Your task to perform on an android device: I am all set to get the casual shoes, but I may not get the shoes in the size that I fit. Look for casual shoes with a shoe size of 8 in the Flipkart app.
Image 1: 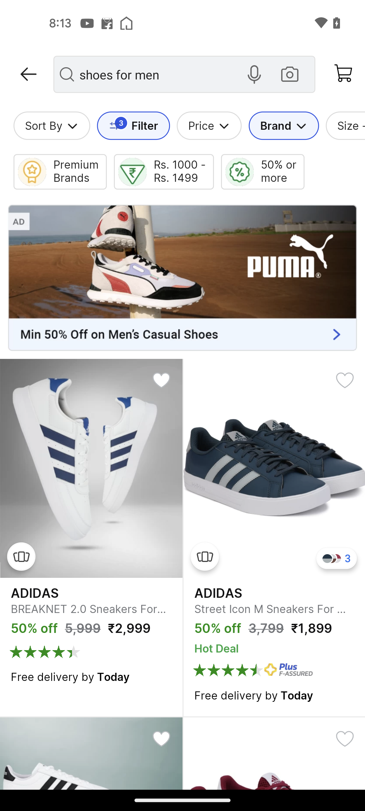
Click on the Size filter at the top right corner of the screen
Step 1: click (351, 126)
Image 2: 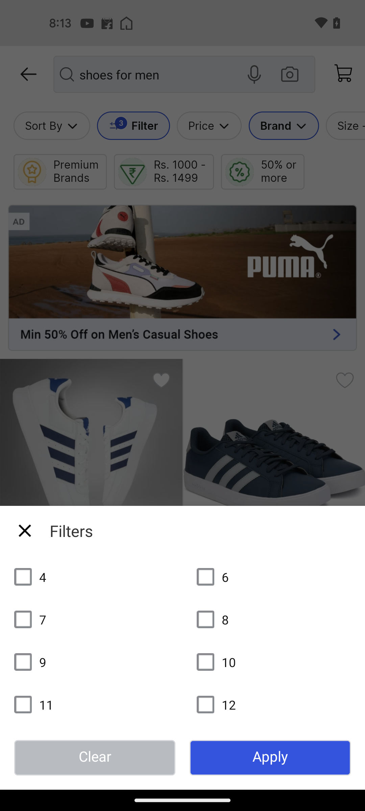
Select the Size 8 filter
Step 2: click (206, 622)
Image 3: 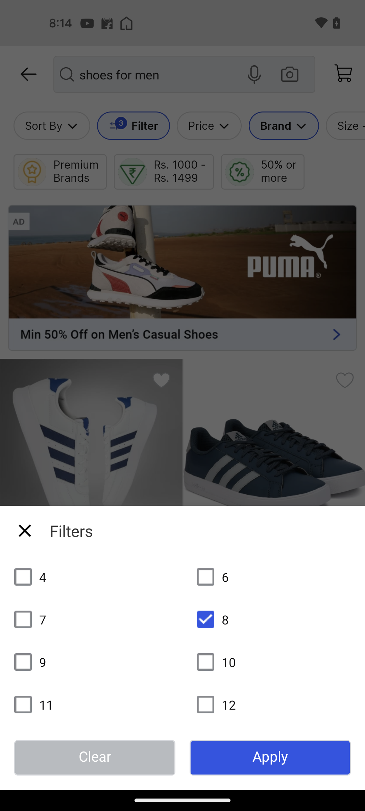
Click on the Apply button at the bottom right corner of the screen
Step 3: click (319, 758)